Your task to perform on an android device: In Railyatri App , Track the train from New Delhi to Guwahati departing on 30 June .
Image 0: 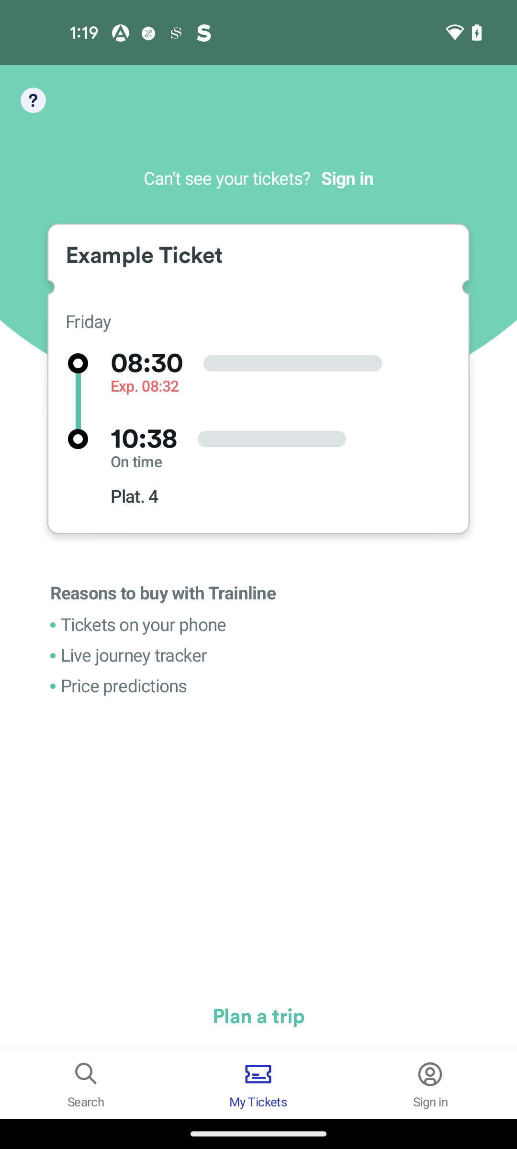
Open the Railyatri App
Step 0: open app "RailYatri"
Image 1: 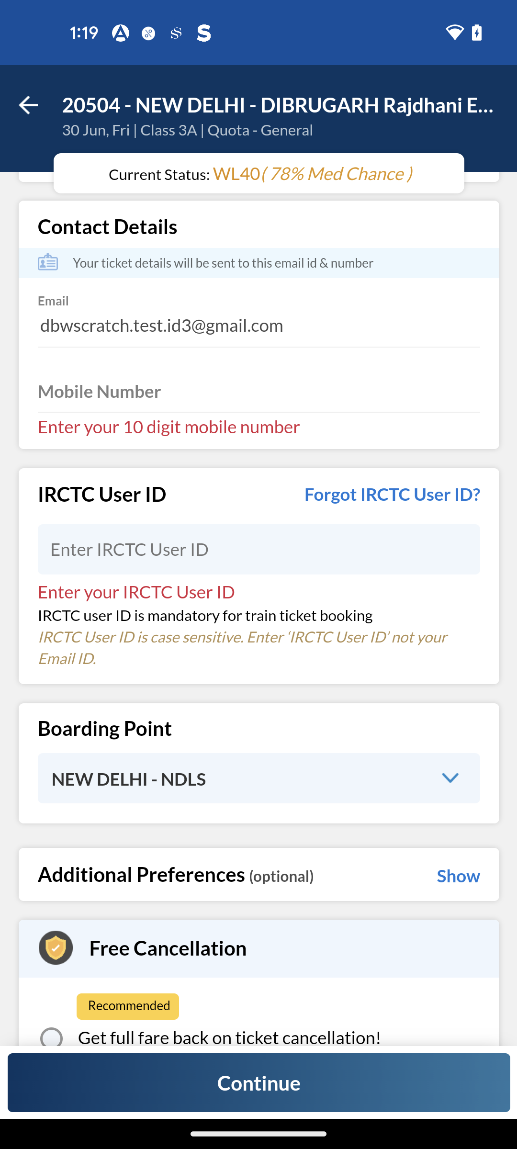
Get back to the previous page  
Step 1: press back button
Image 2: 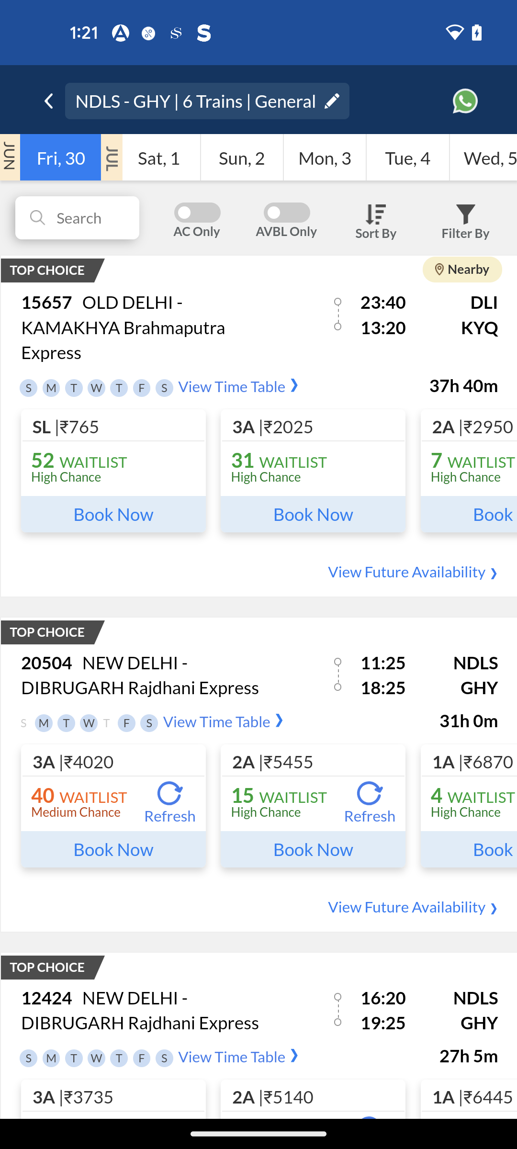
Click on the view time table button of the Dibrugarh Rajdhani Express
Step 2: click (216, 721)
Image 3: 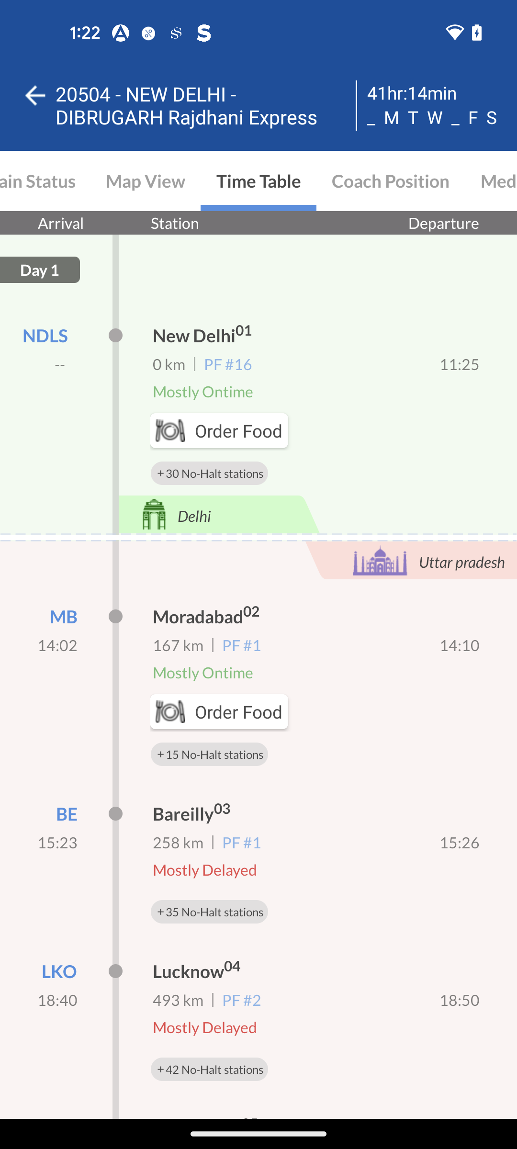
Go to the train status section
Step 3: click (37, 180)
Image 4: 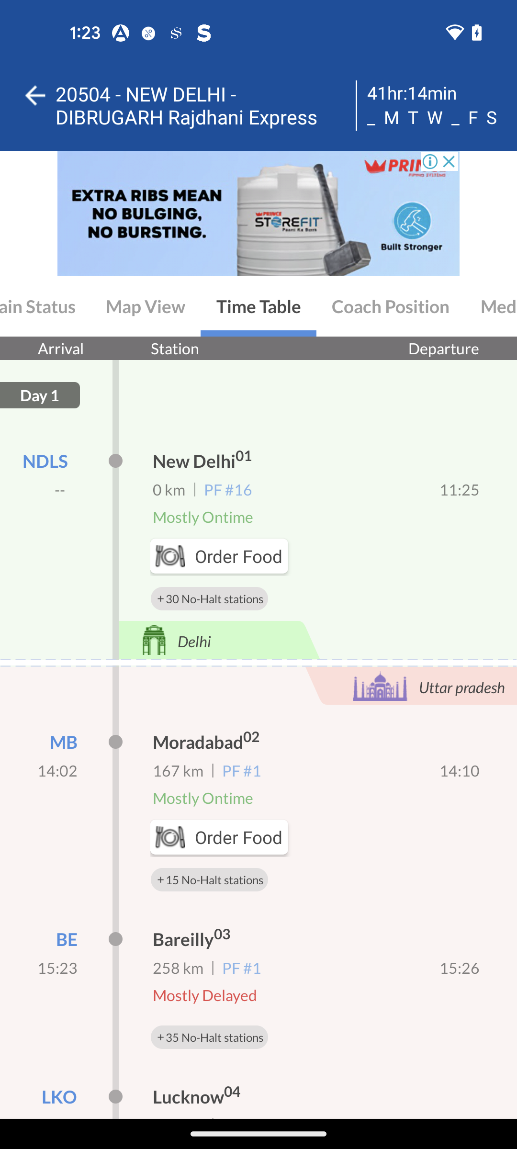
Go to the train status section
Step 4: click (45, 180)
Image 5: 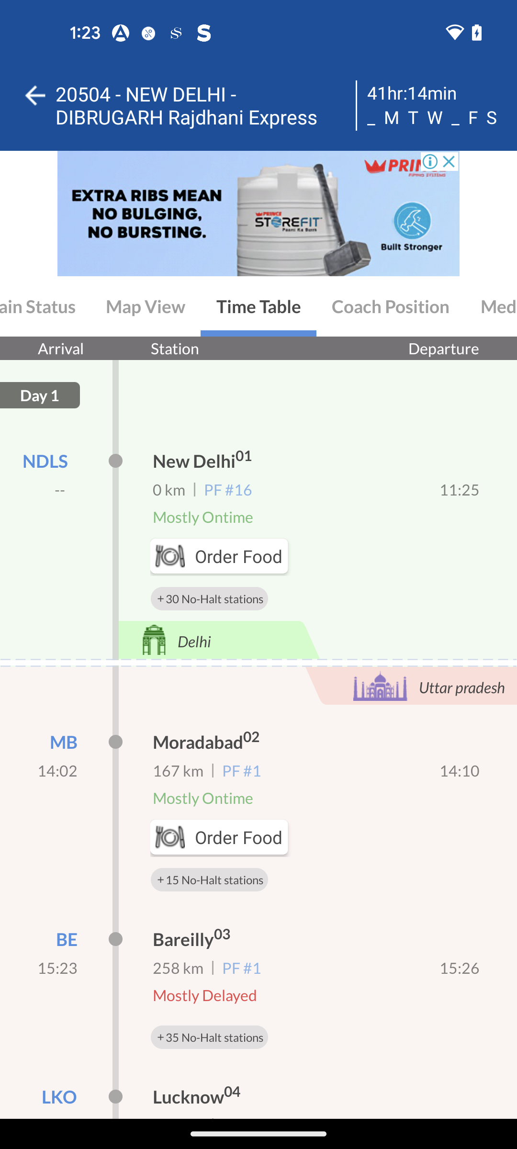
Go to the train status section
Step 5: click (37, 306)